Your task to perform on an android device: Look for hotels in Rome, Italy, for 23–27 December 2023 for three people in the MakeMyTrip app.
Image 0: 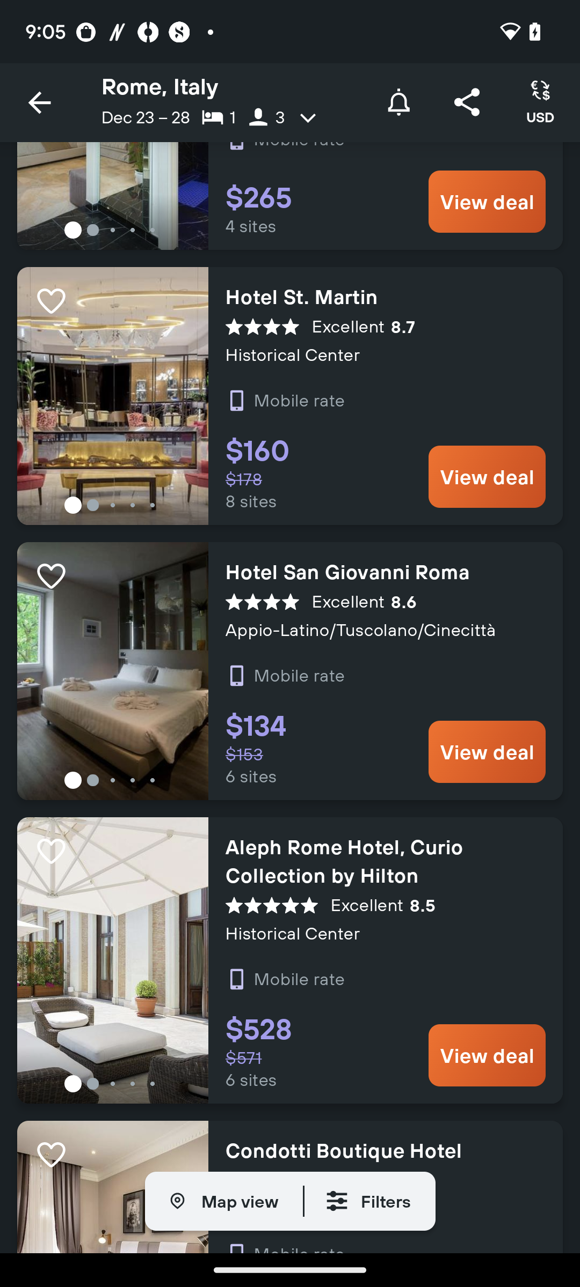
Open the MakeMyTrip app.
Step 0: open app "MakeMyTrip"
Image 1: 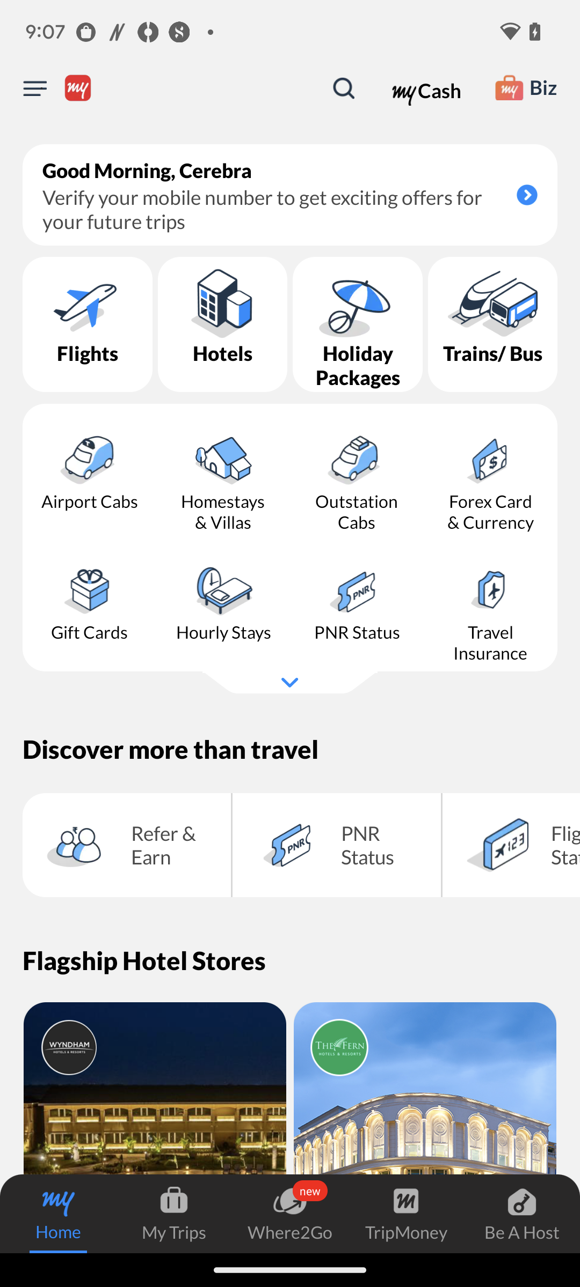
Click on the Hotels button.
Step 1: click (222, 324)
Image 2: 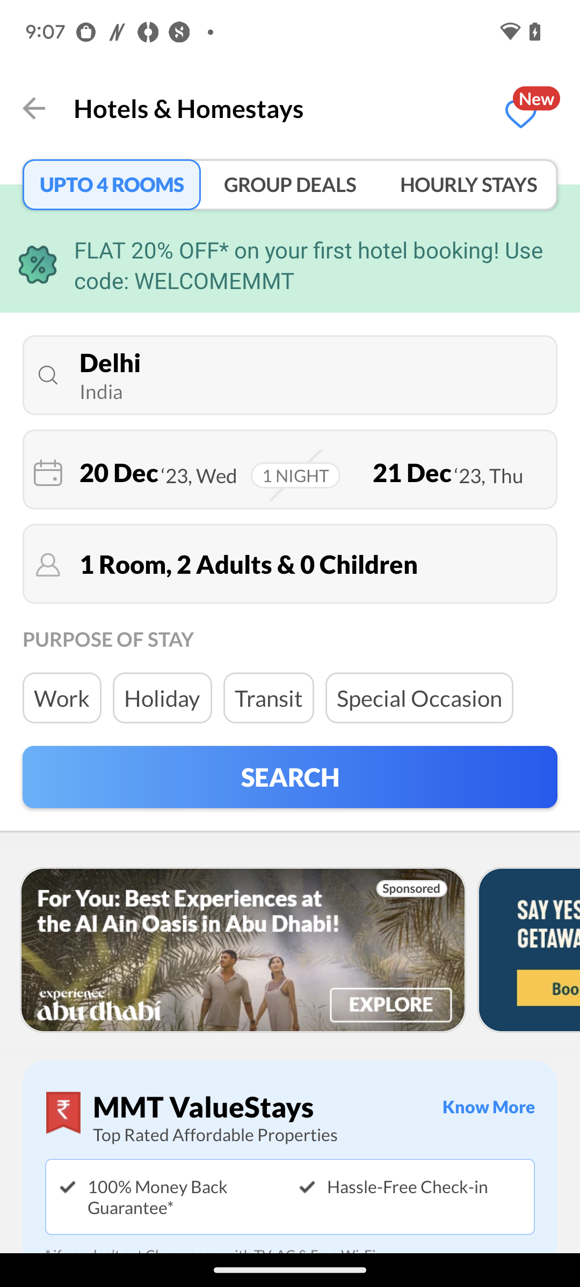
Click on the destination bar.
Step 2: click (290, 375)
Image 3: 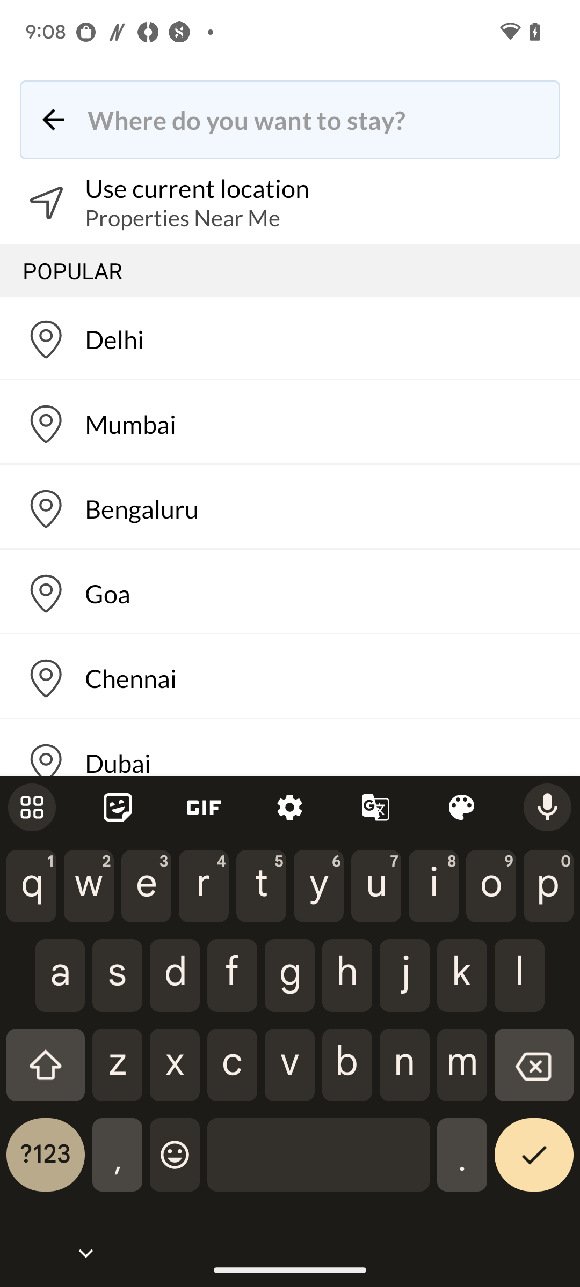
Enter the destination that is Rome.
Step 3: type "Rome"
Image 4: 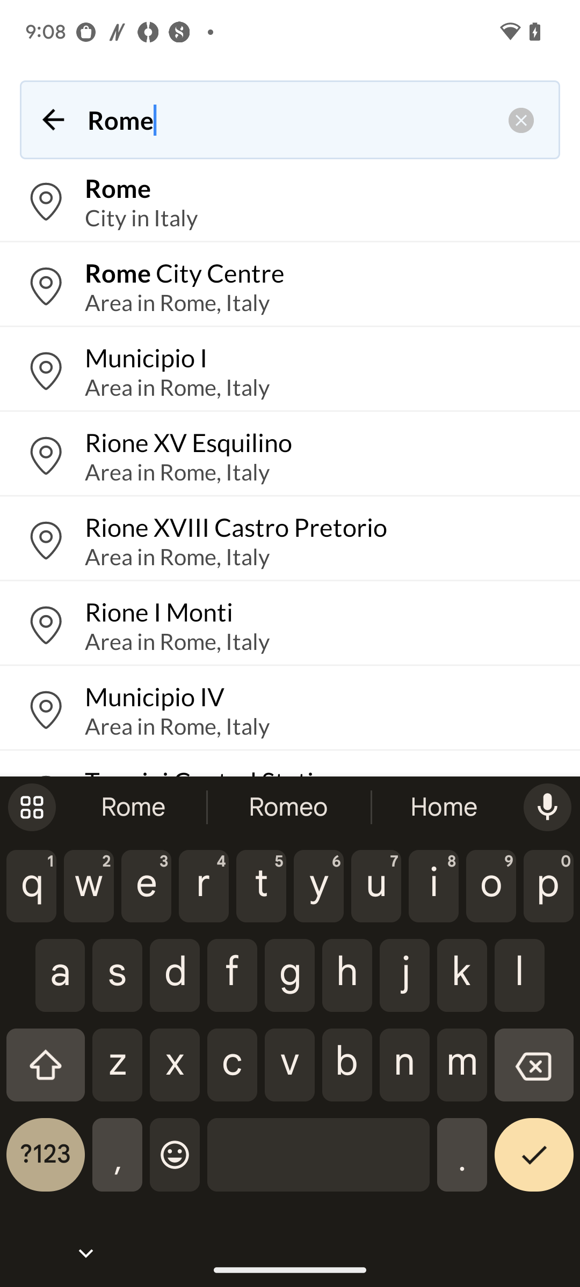
Select the first option.
Step 4: click (290, 201)
Image 5: 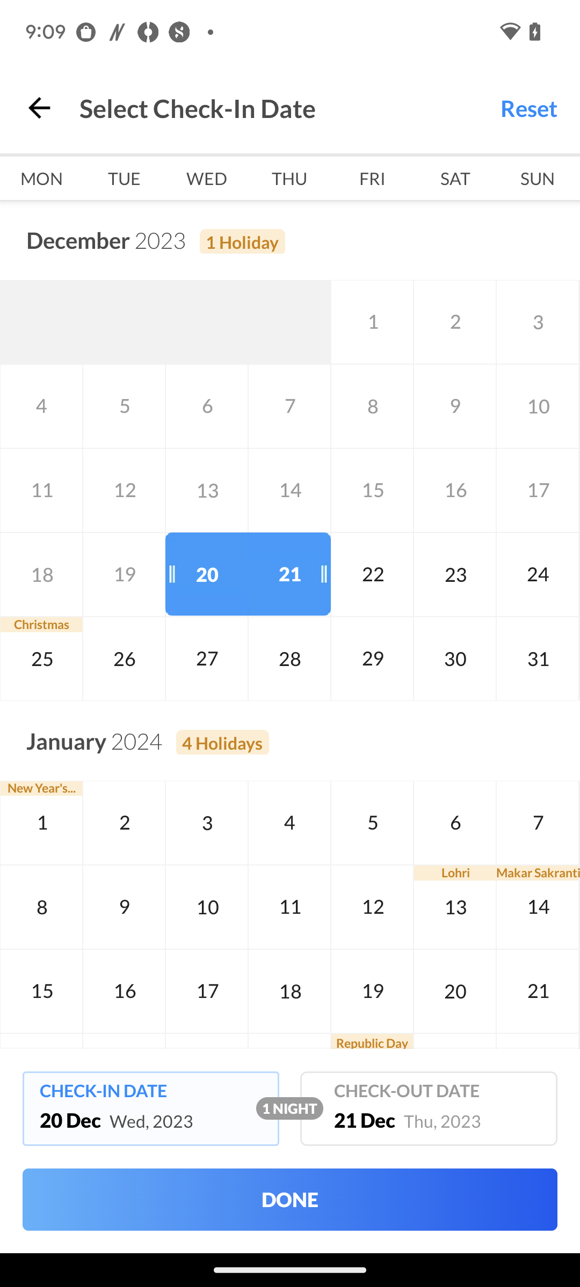
Select the 23rd of the December.
Step 5: click (455, 574)
Image 6: 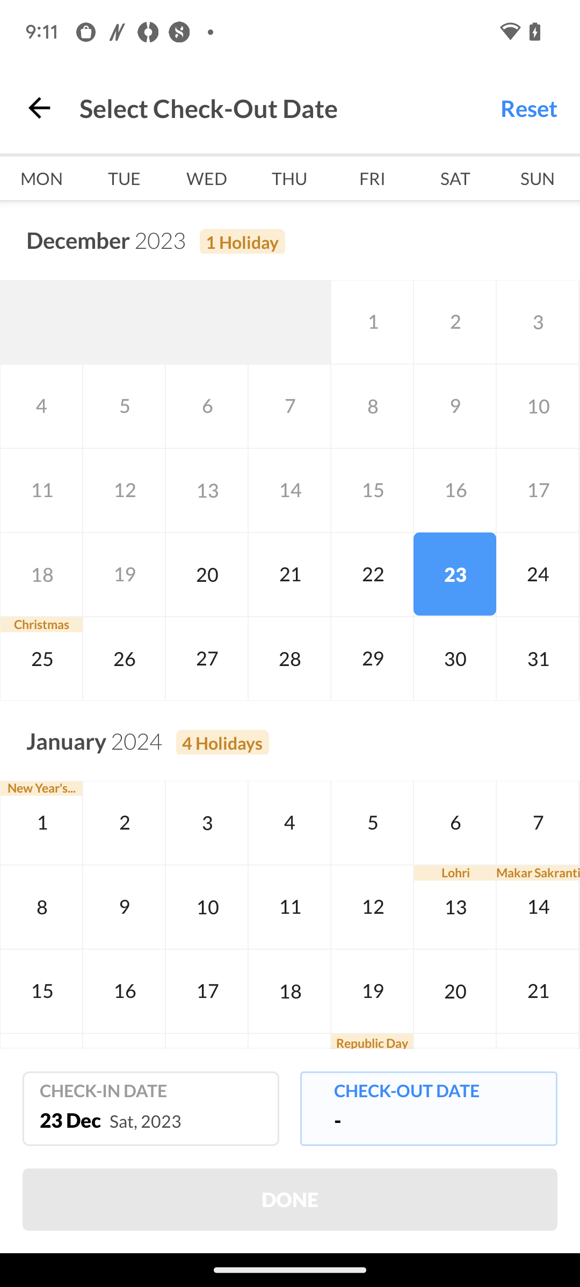
Select the check-out-date.
Step 6: click (455, 1075)
Image 7: 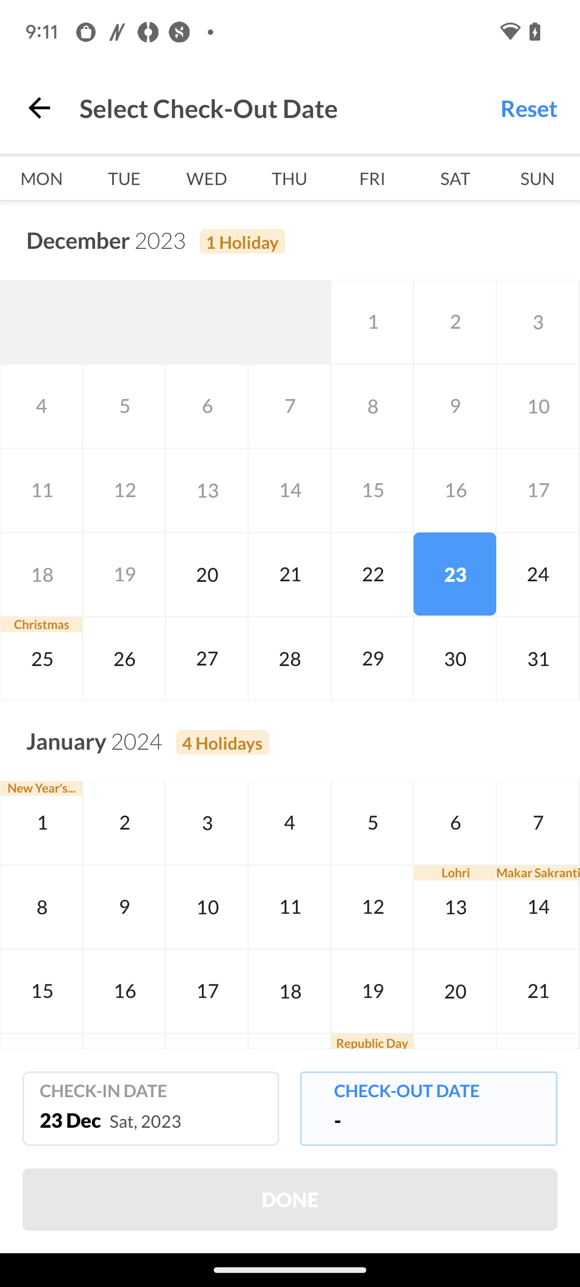
Now click on the 27th December.
Step 7: click (206, 659)
Image 8: 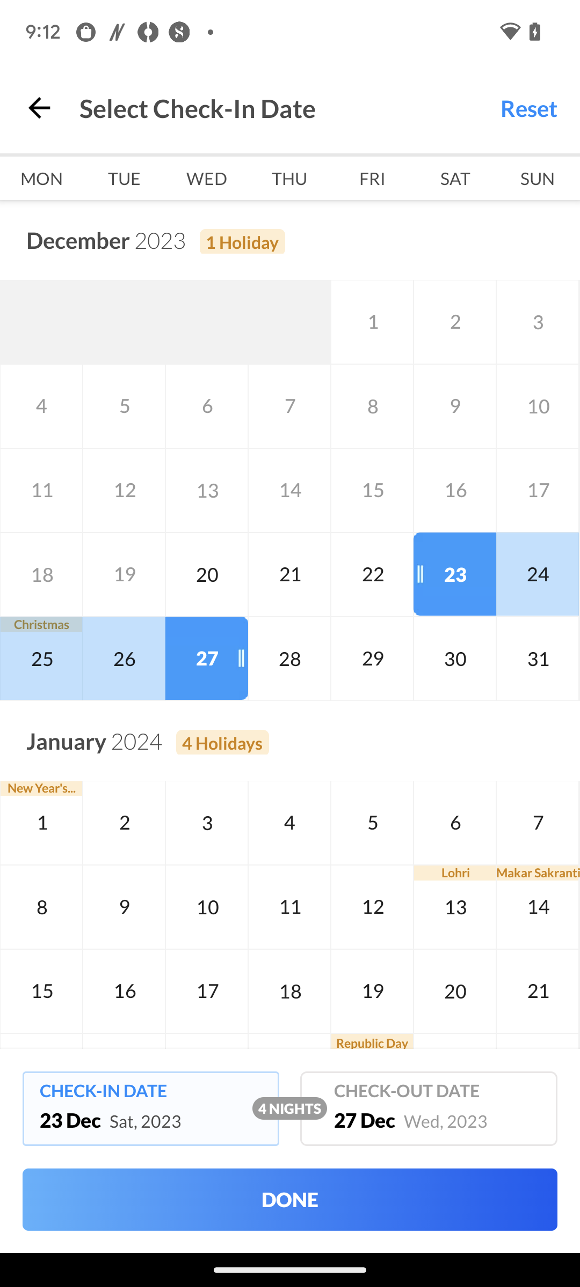
Click on the Done button.
Step 8: click (290, 1200)
Image 9: 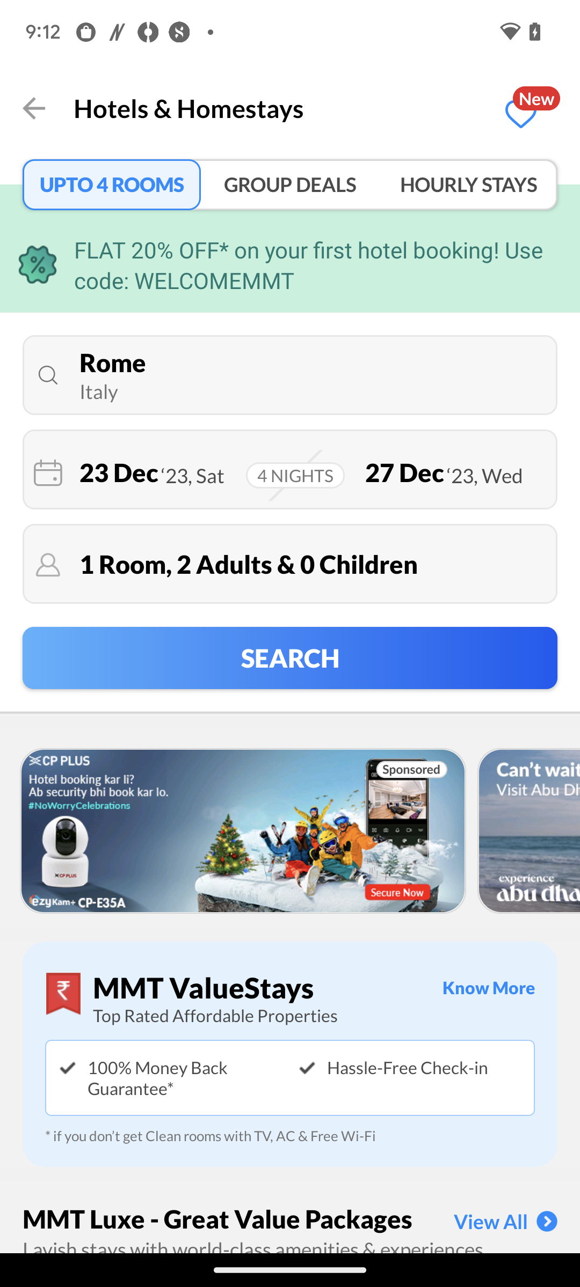
Select the number of Adults.
Step 9: click (248, 564)
Image 10: 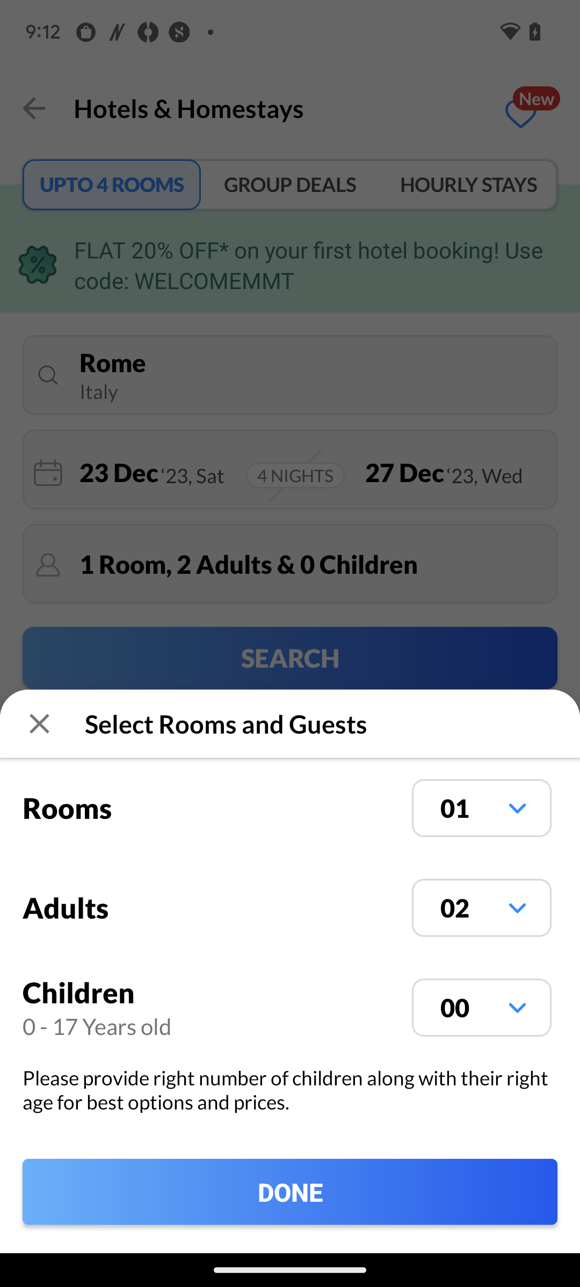
Click on the adults drop down button.
Step 10: click (290, 907)
Image 11: 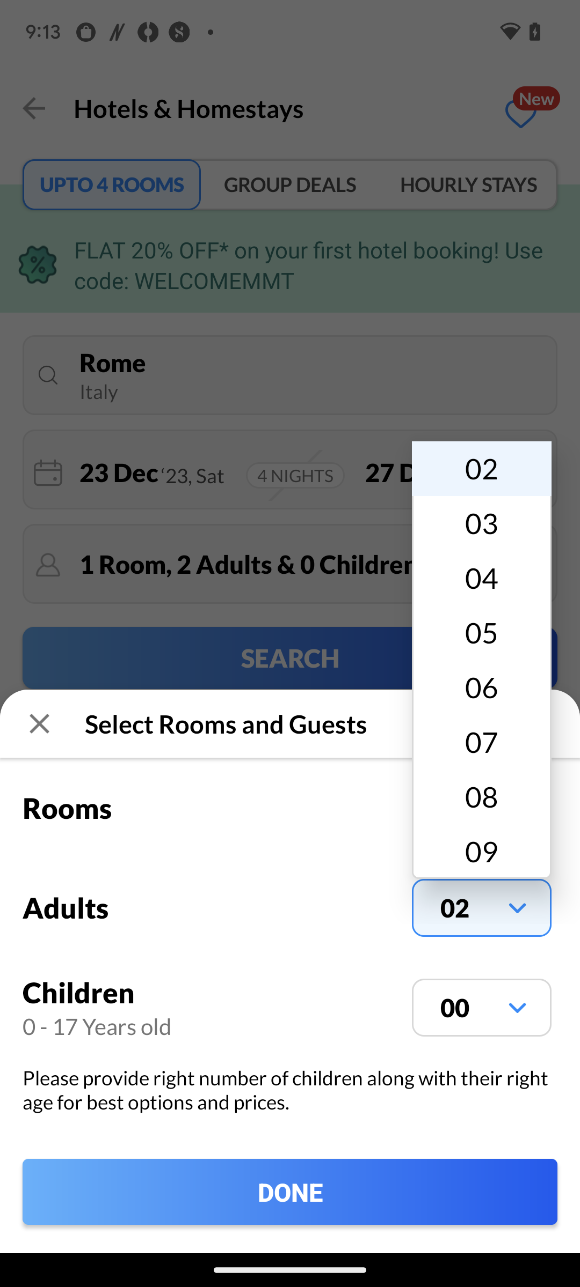
Select the number 3.
Step 11: click (482, 523)
Image 12: 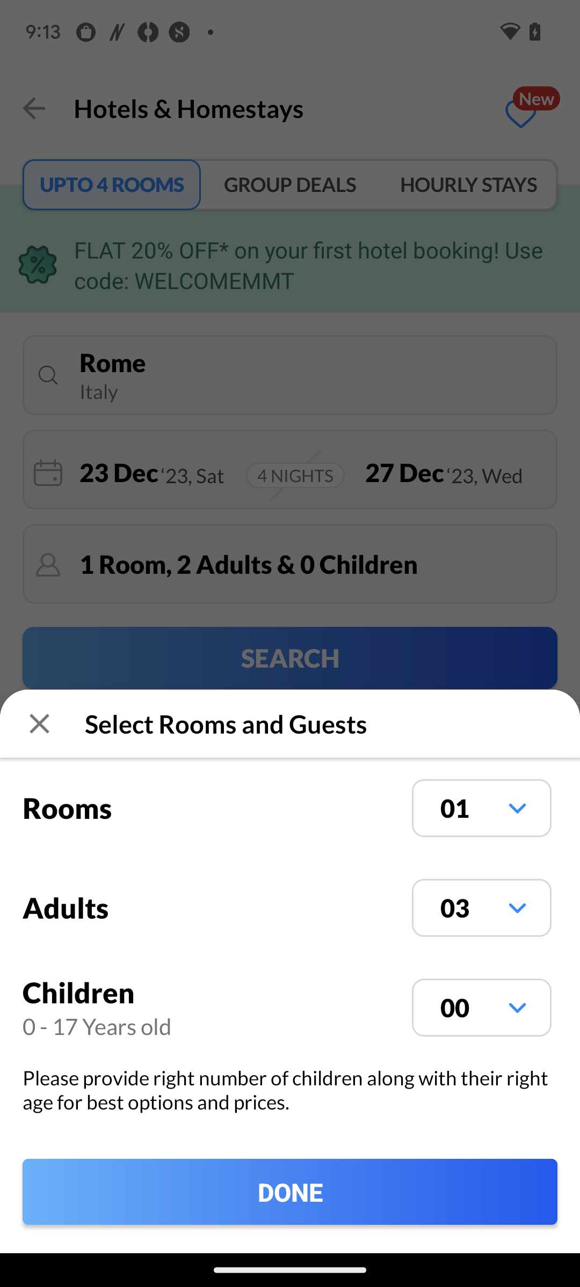
Click on the done button.
Step 12: click (290, 1192)
Image 14: 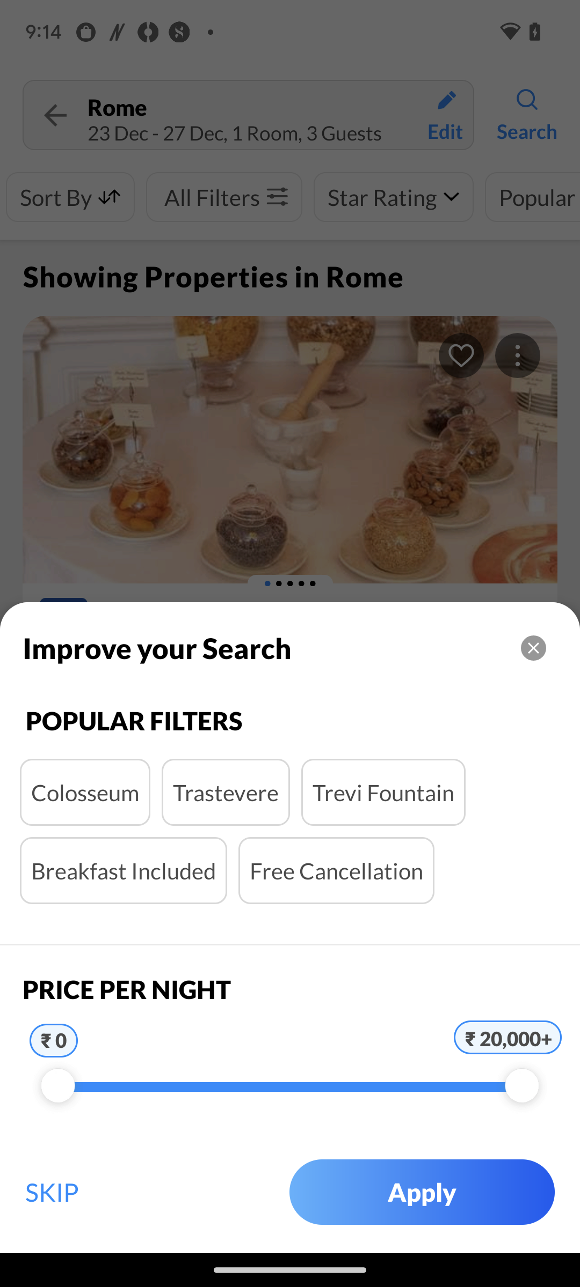
Click on the skip button.
Step 14: click (63, 1192)
Image 15: 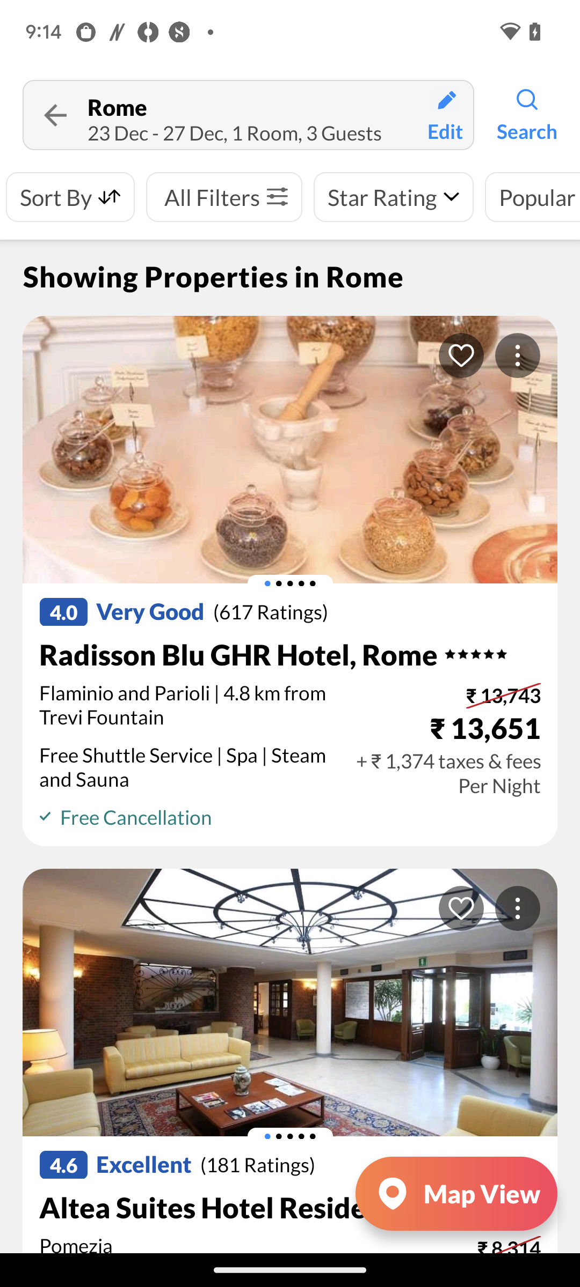
Swipe down to view more.
Step 15: scroll down